Your task to perform on an android device: Go to the ClevCalc app & convert the 500 kilometres in meters
Image 0: 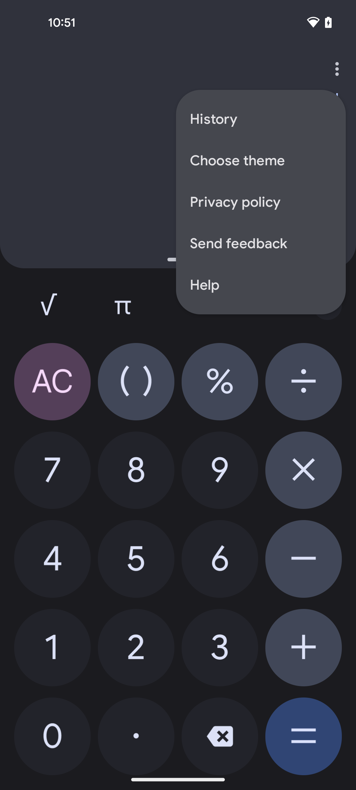
open the ClevCalc app
Step 0: open app "ClevCalc"
Image 1: 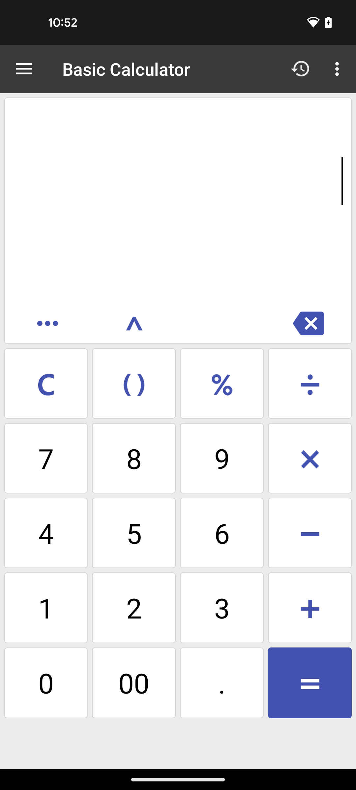
click on the menu bar icon at the top left corner of the screen
Step 1: click (24, 69)
Image 2: 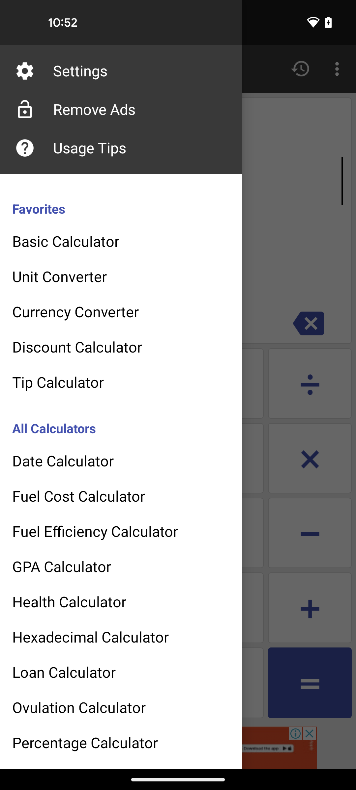
select the Unit Converter option
Step 2: click (114, 276)
Image 3: 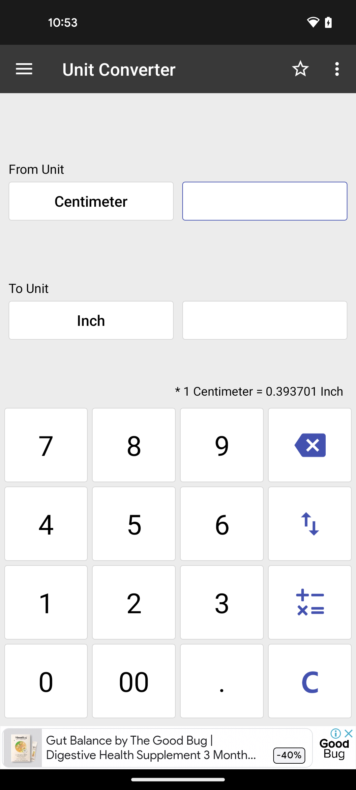
select the Kilometers unit under from unit section
Step 3: click (91, 201)
Image 4: 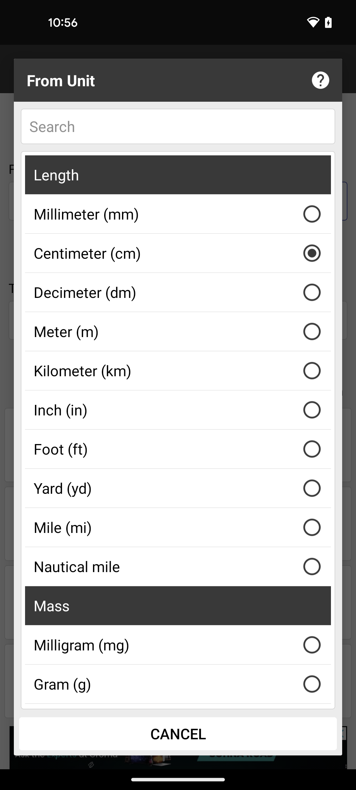
select the Kilometer unit
Step 4: click (163, 370)
Image 5: 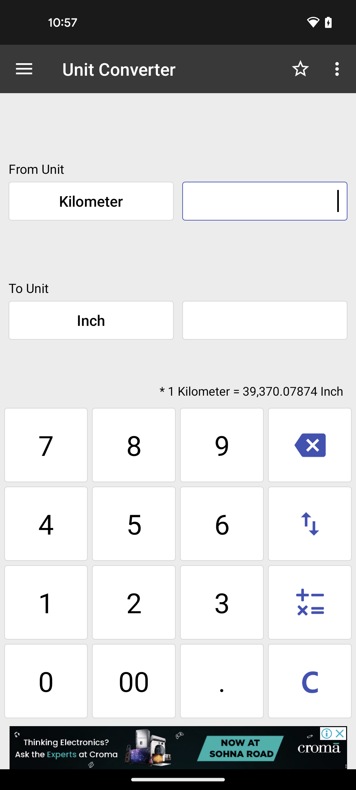
click on the converted To unit section
Step 5: click (91, 320)
Image 6: 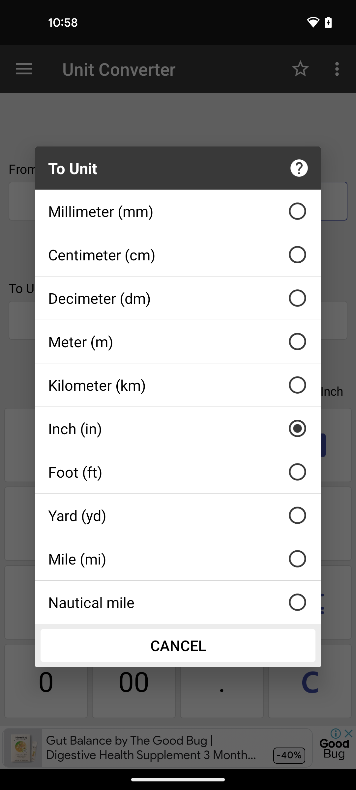
select Meter unit
Step 6: click (301, 344)
Image 7: 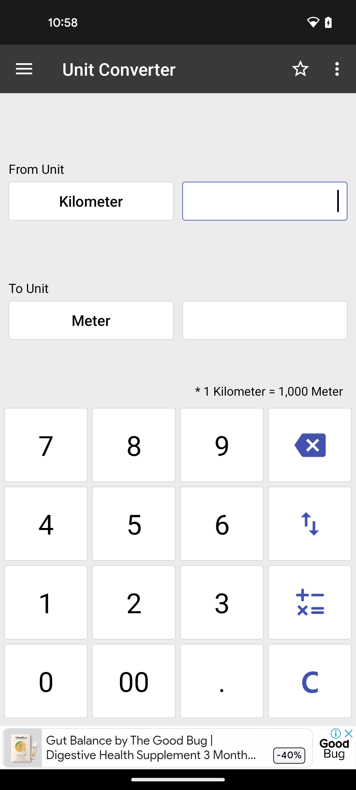
enter the number 500
Step 7: click (131, 531)
Image 8: 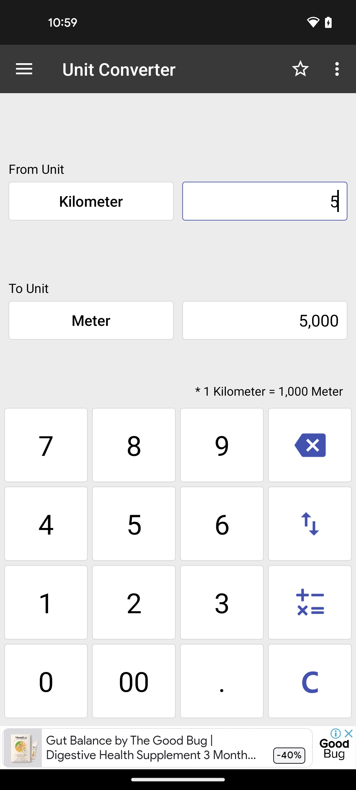
enter the number 500
Step 8: click (134, 681)